Your task to perform on an android device: I lost my old set of screwdrivers, so I want to use the Tata CLiQ app to purchase a new set for my carpentry work.
Image 0: 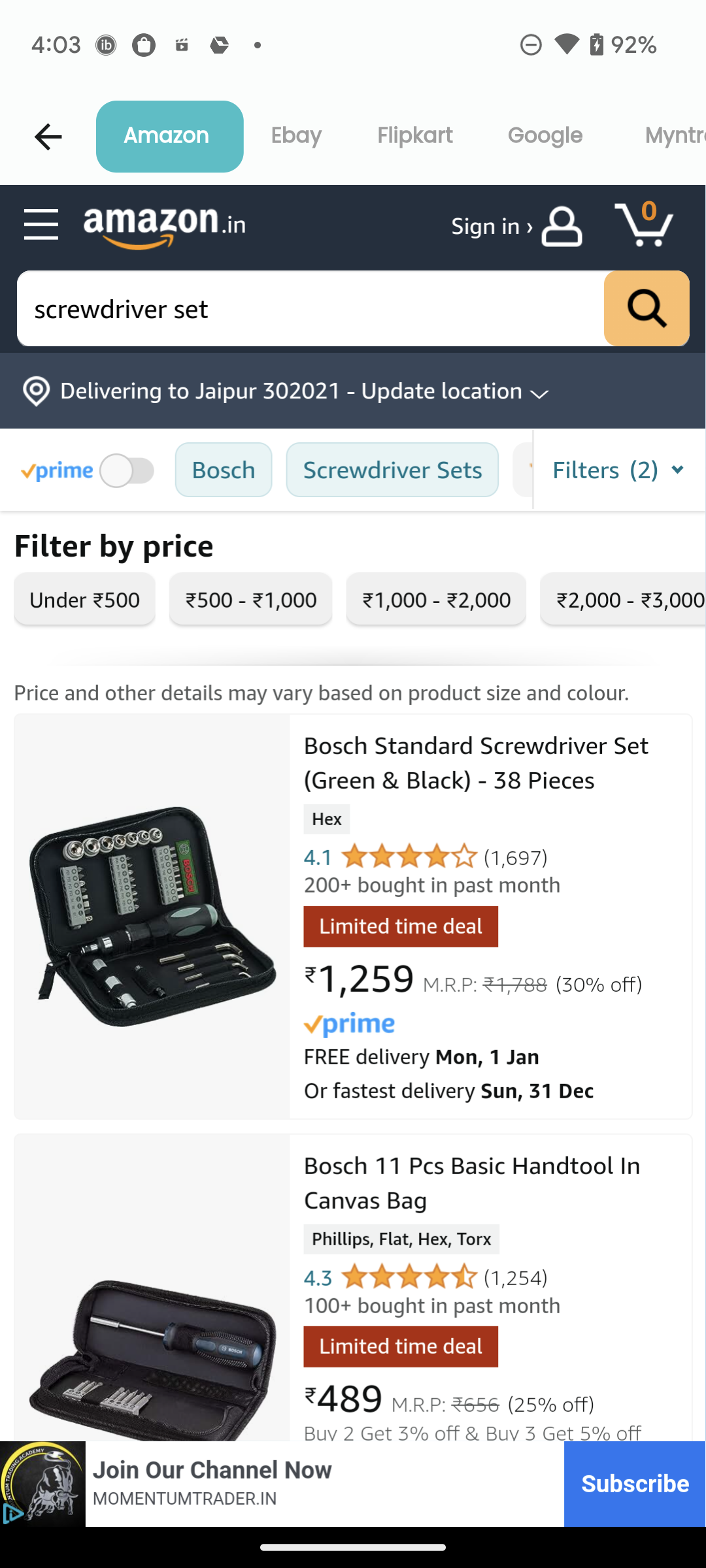
Open Tata CLiQ app
Step 0: open app "Tata CLiQ"
Image 2: 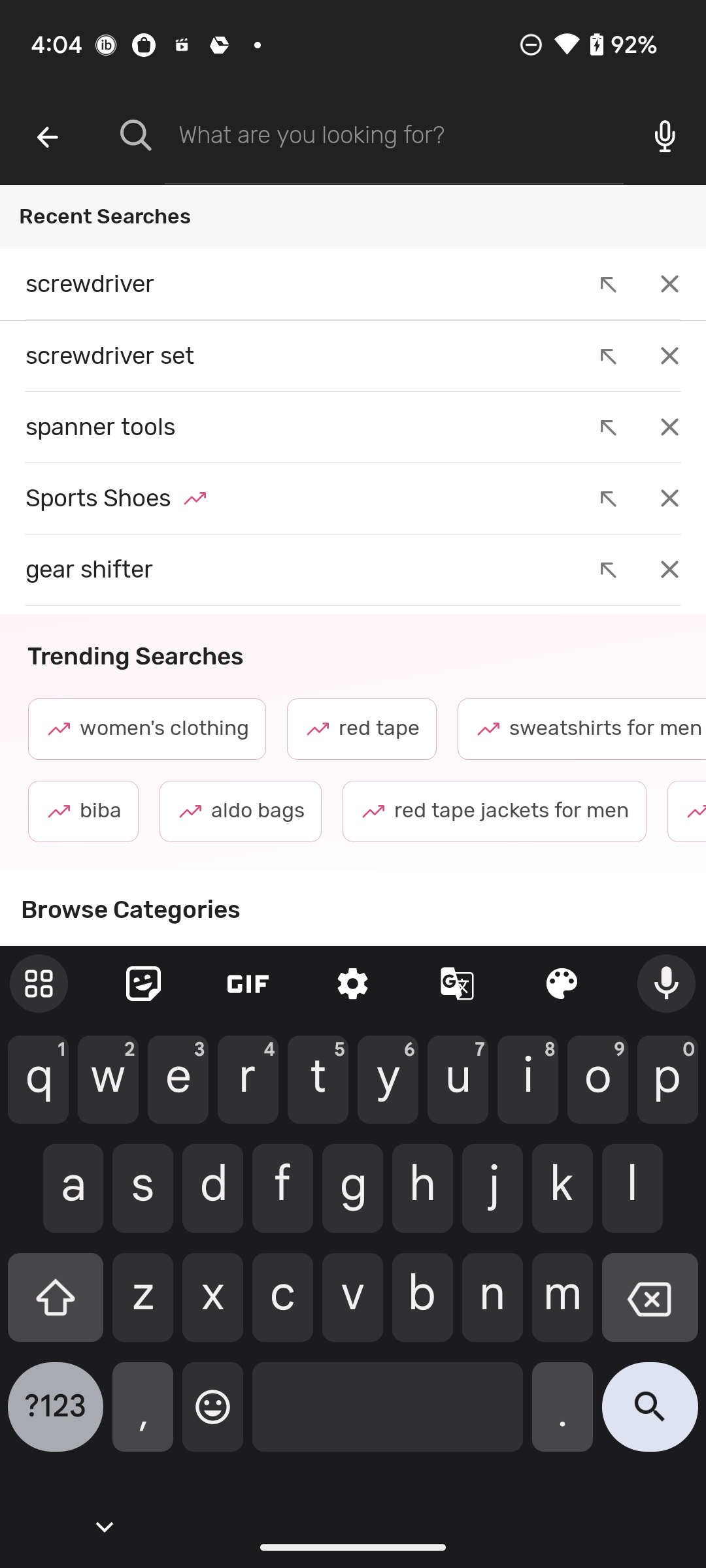
Search for Screwdriver
Step 2: type "Screwdriver"
Image 3: 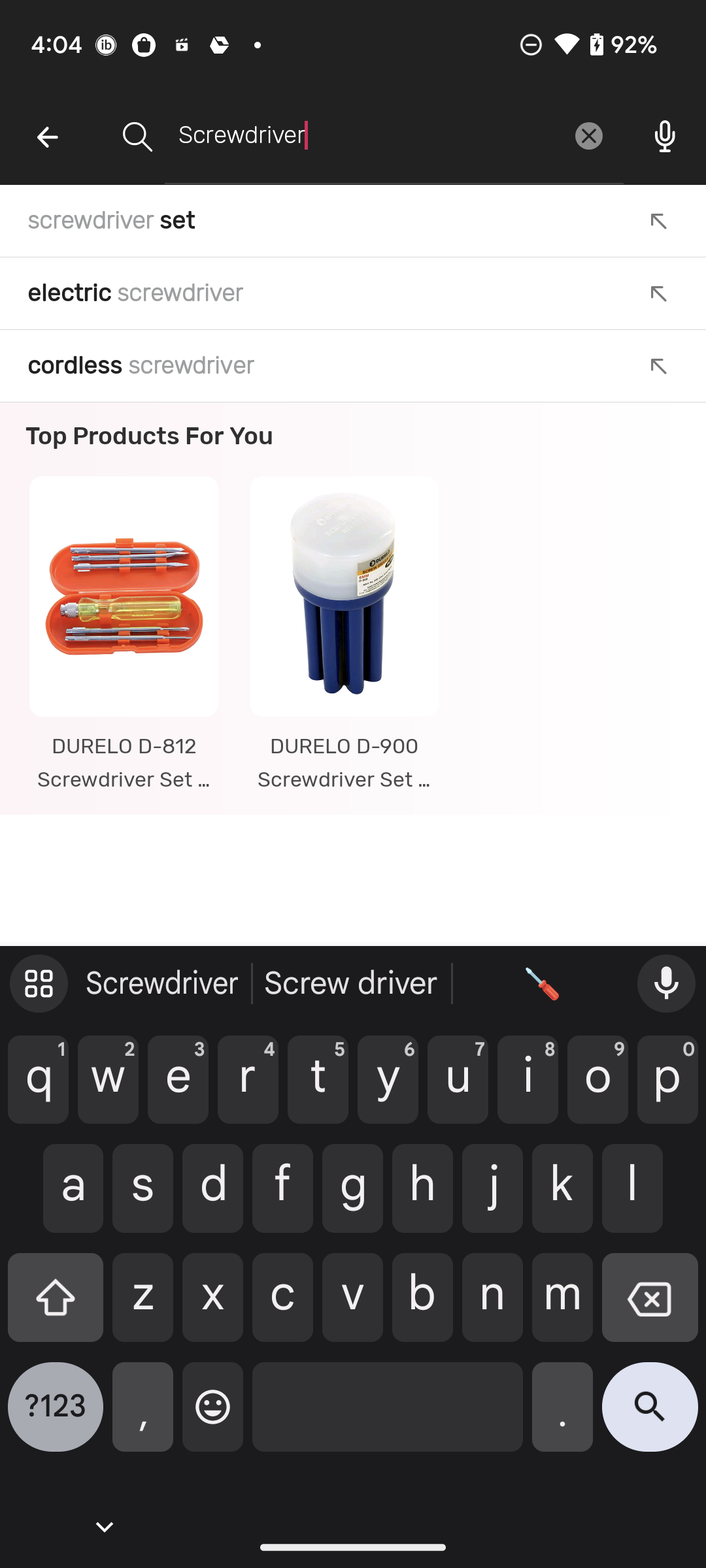
Click on the search button at the bottom right corner of the screen
Step 3: click (650, 1417)